Your task to perform on an android device: I would like to visit the nearest store for self-quality checking of the product; look for the local store in the Decathlon app.
Image 0: 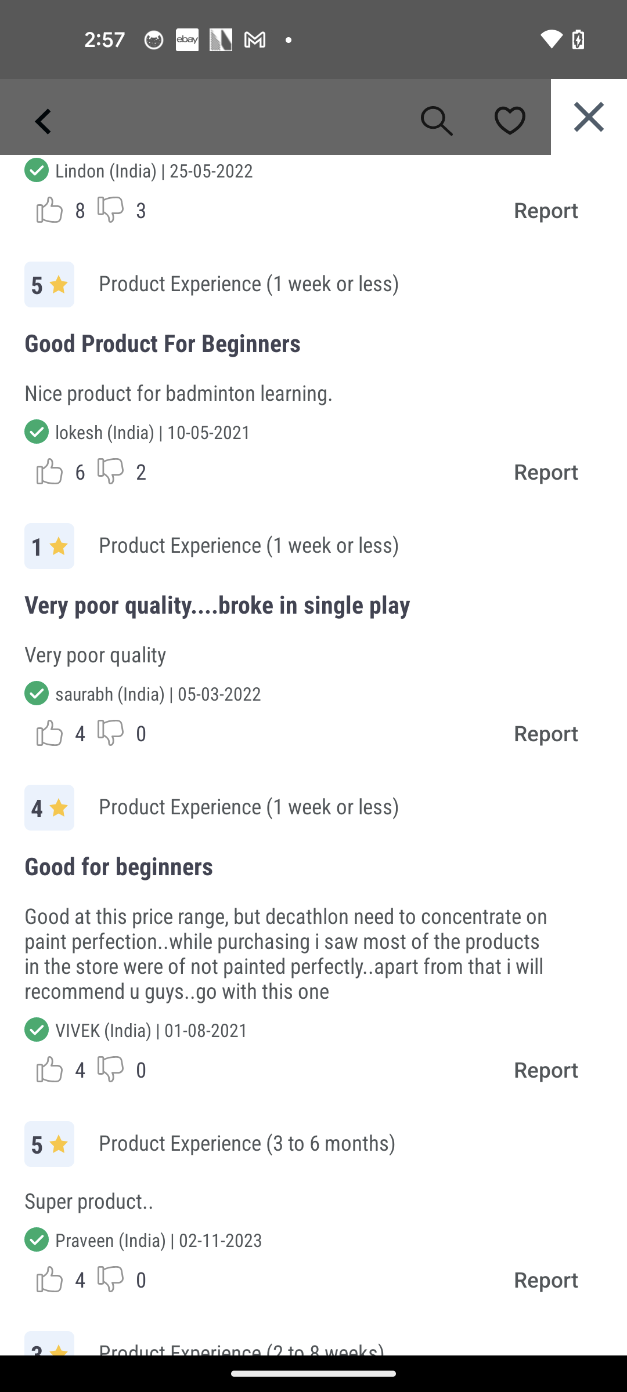
Get back to the previous page of the app
Step 0: press back button
Image 2: 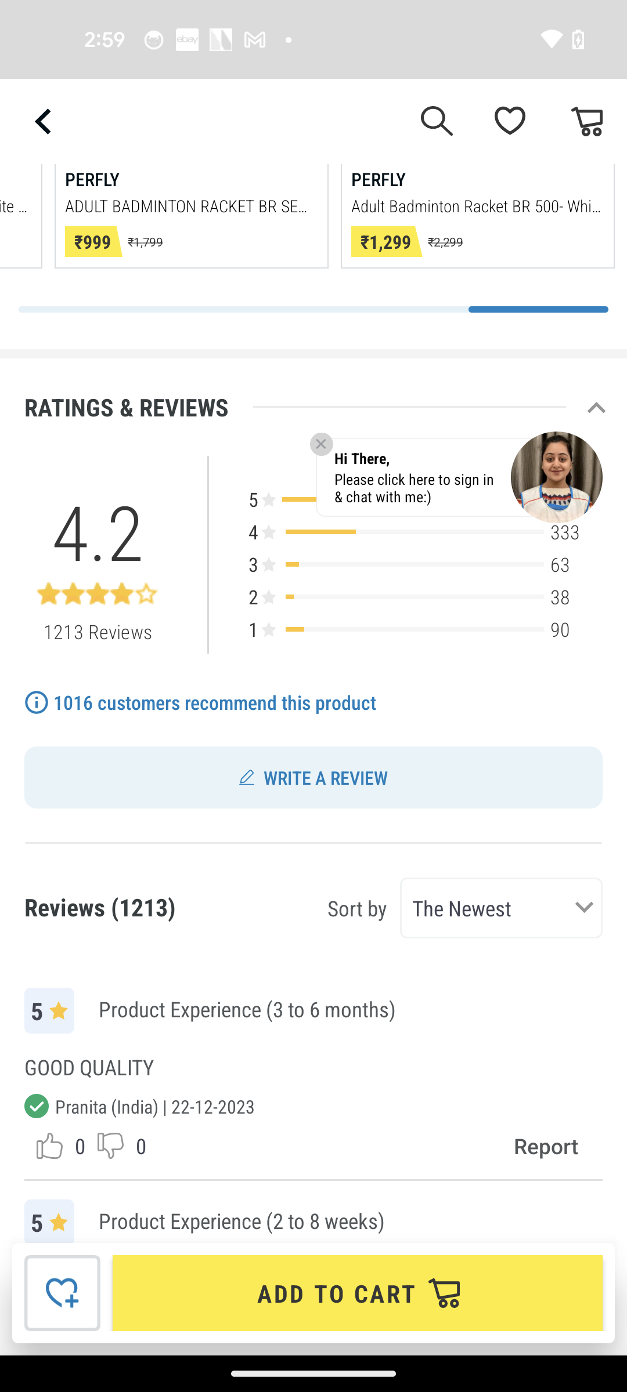
Swipe down for the view store option
Step 2: scroll up
Image 3: 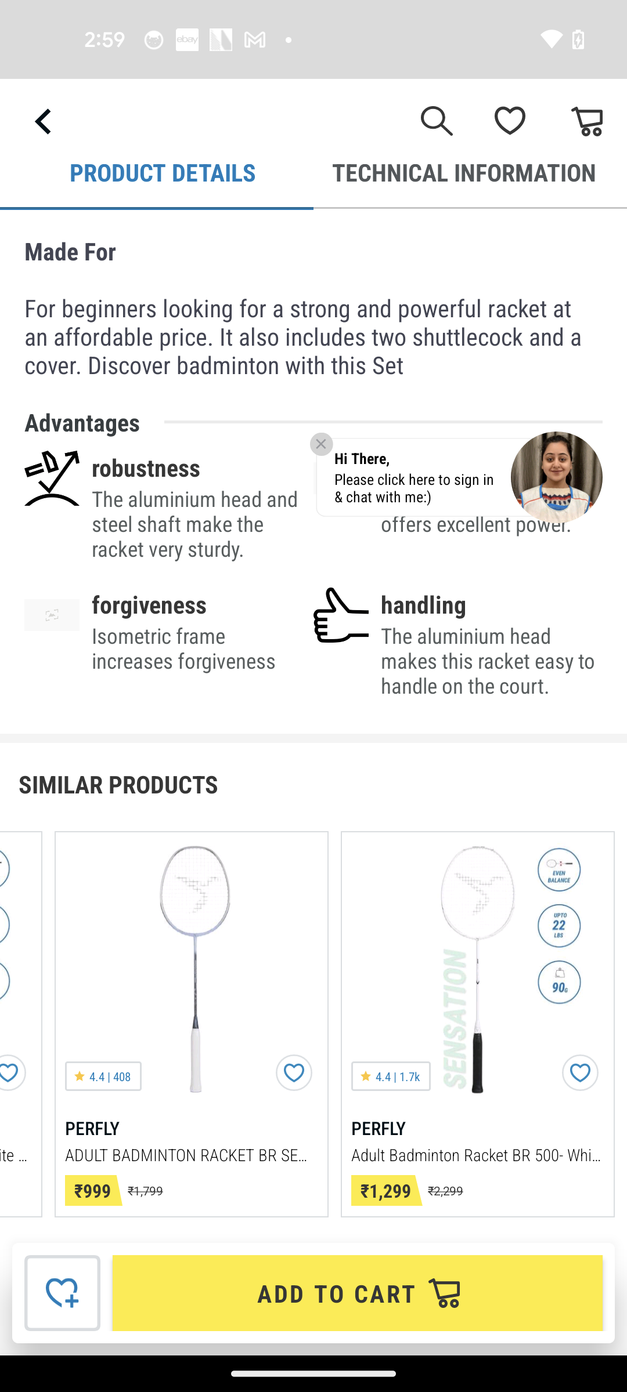
Swipe down for the view store option
Step 3: scroll up
Image 4: 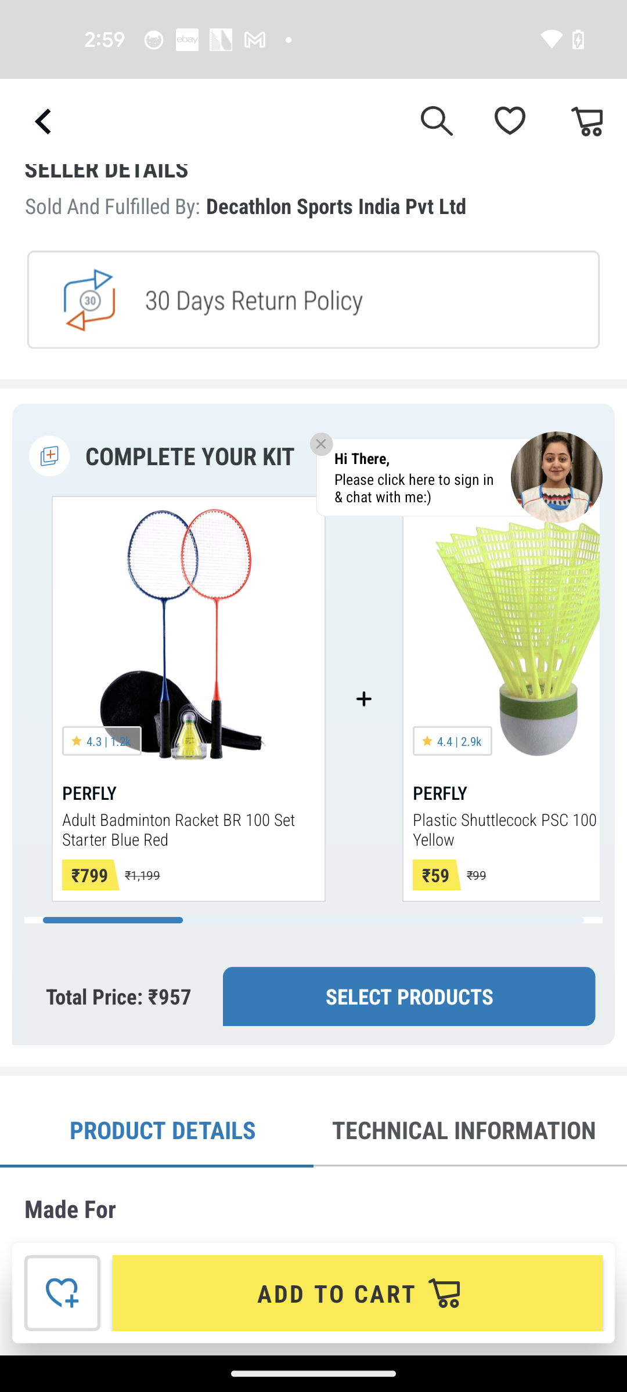
Swipe down for the view store option
Step 4: scroll up
Image 5: 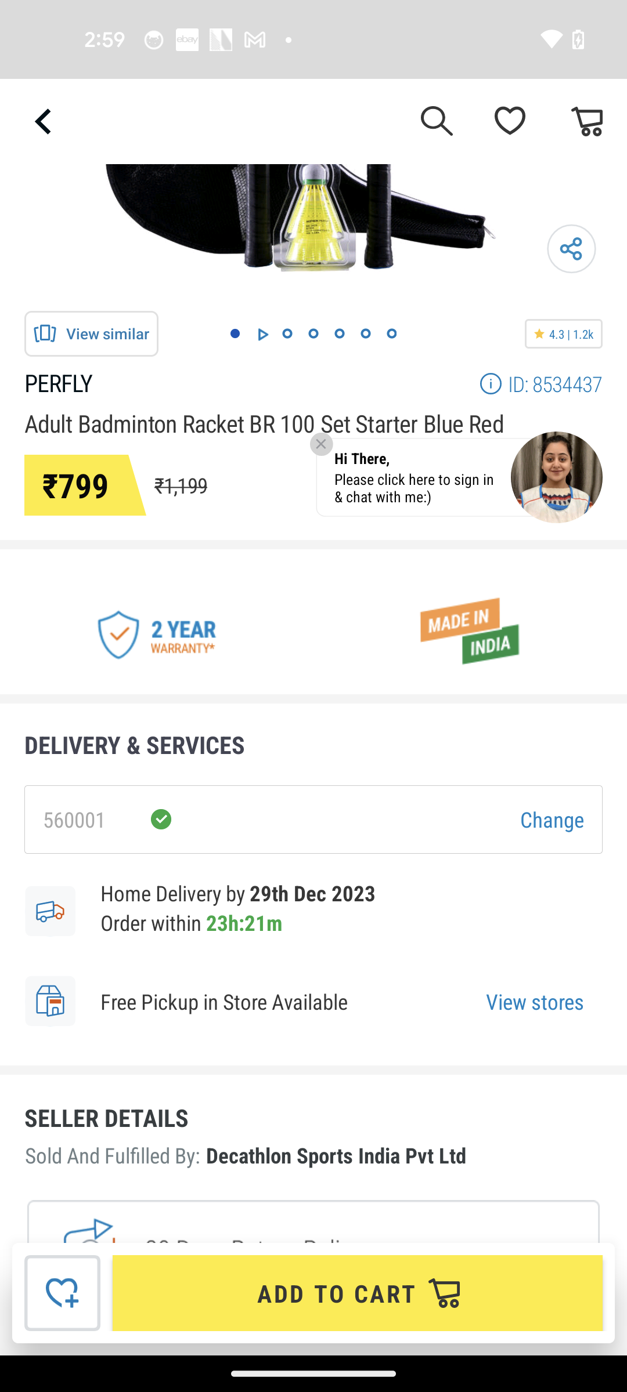
Click on the View Store button in the Delivery & Services column
Step 5: click (535, 1001)
Image 6: 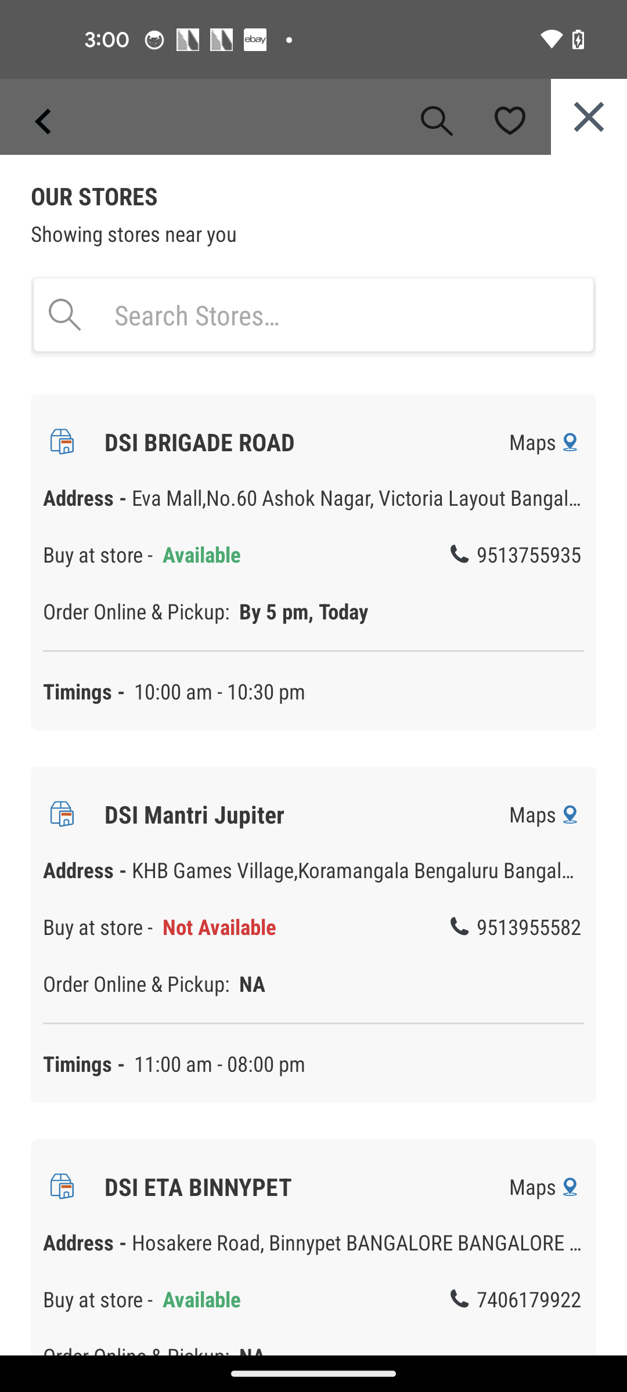
Swipe up for more stores
Step 6: scroll down